Your task to perform on an android device: I want to shop for sports shoes by size, so apply the size filter for me and view the shoes in the size "8" for me on the eBay app.
Image 0: 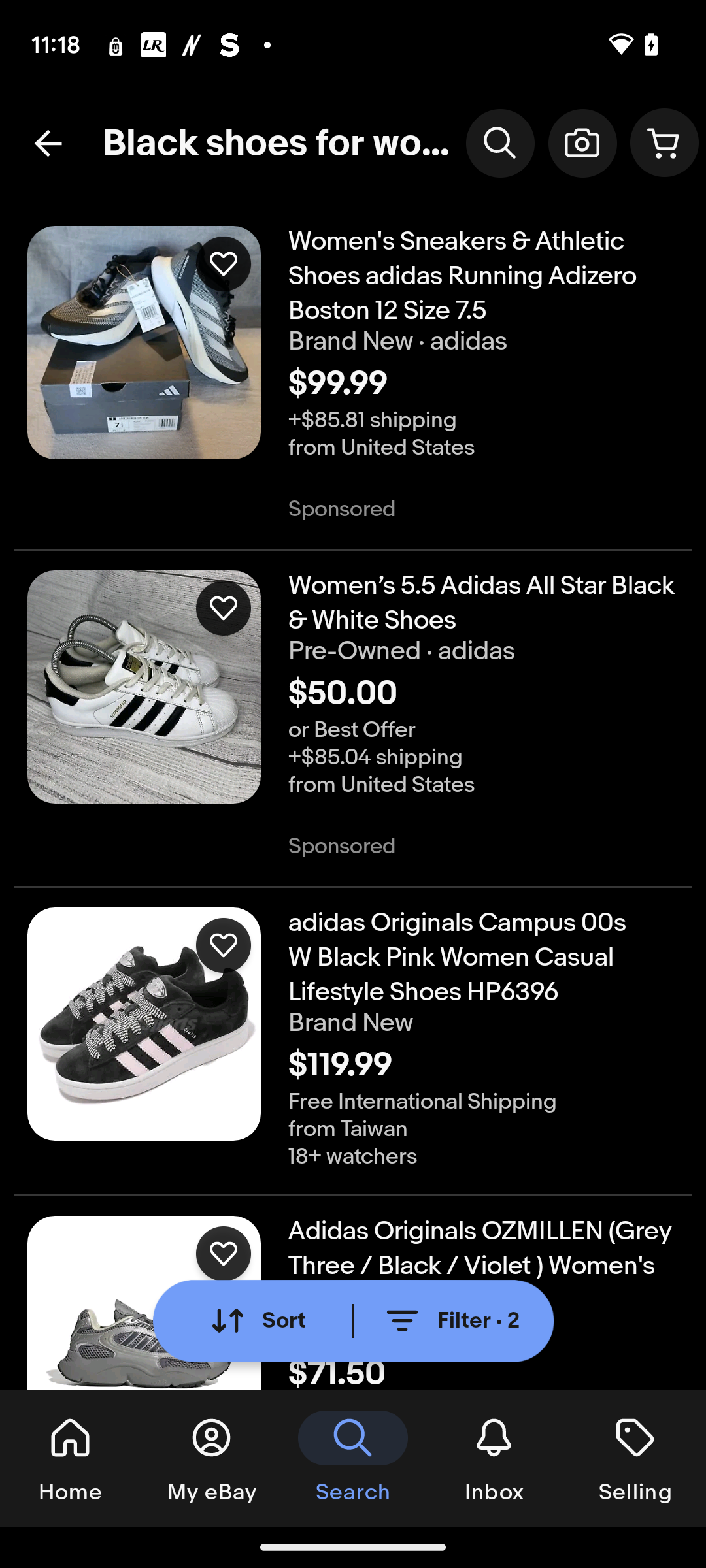
Click on the tab "Filter".
Step 0: click (450, 1321)
Image 1: 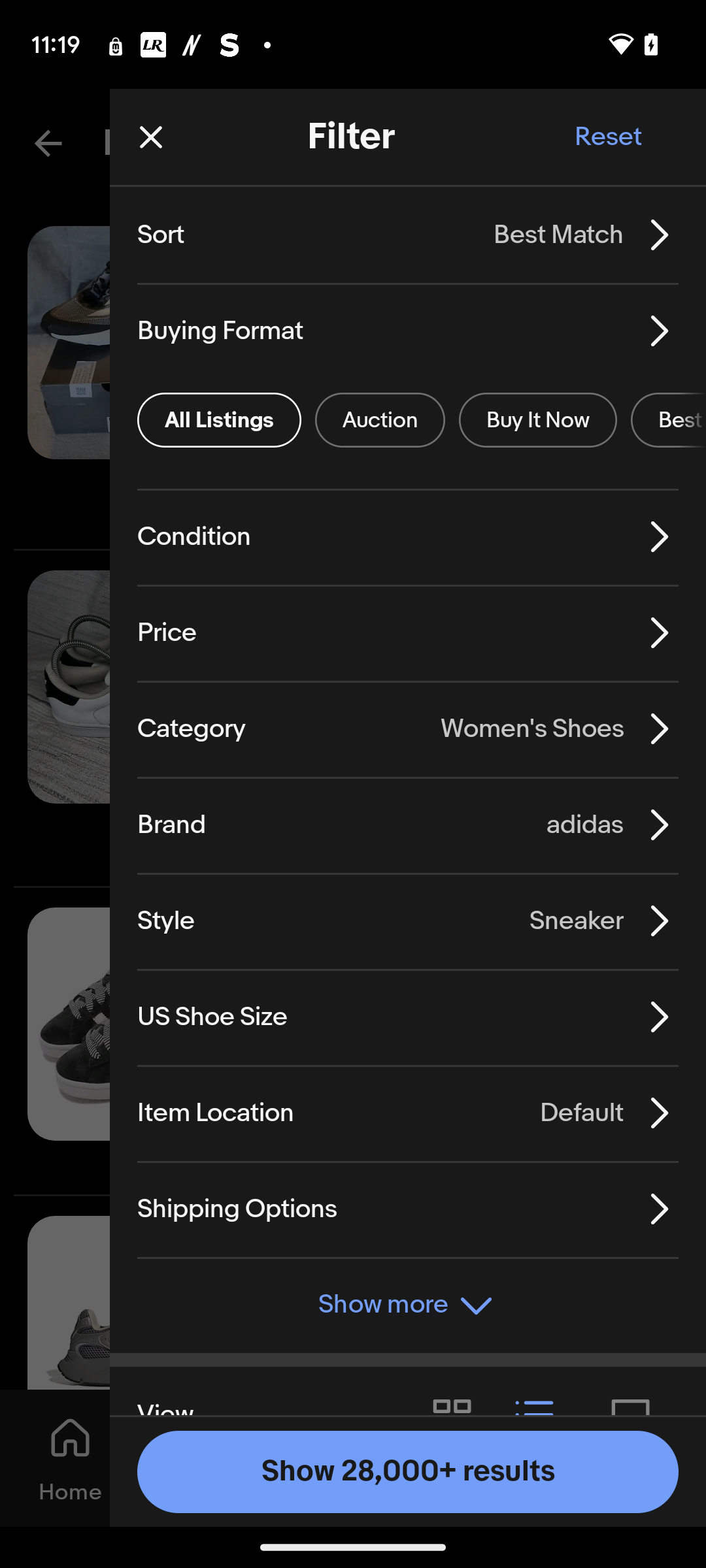
Click on the tab "Show more"
Step 1: click (450, 1321)
Image 2: 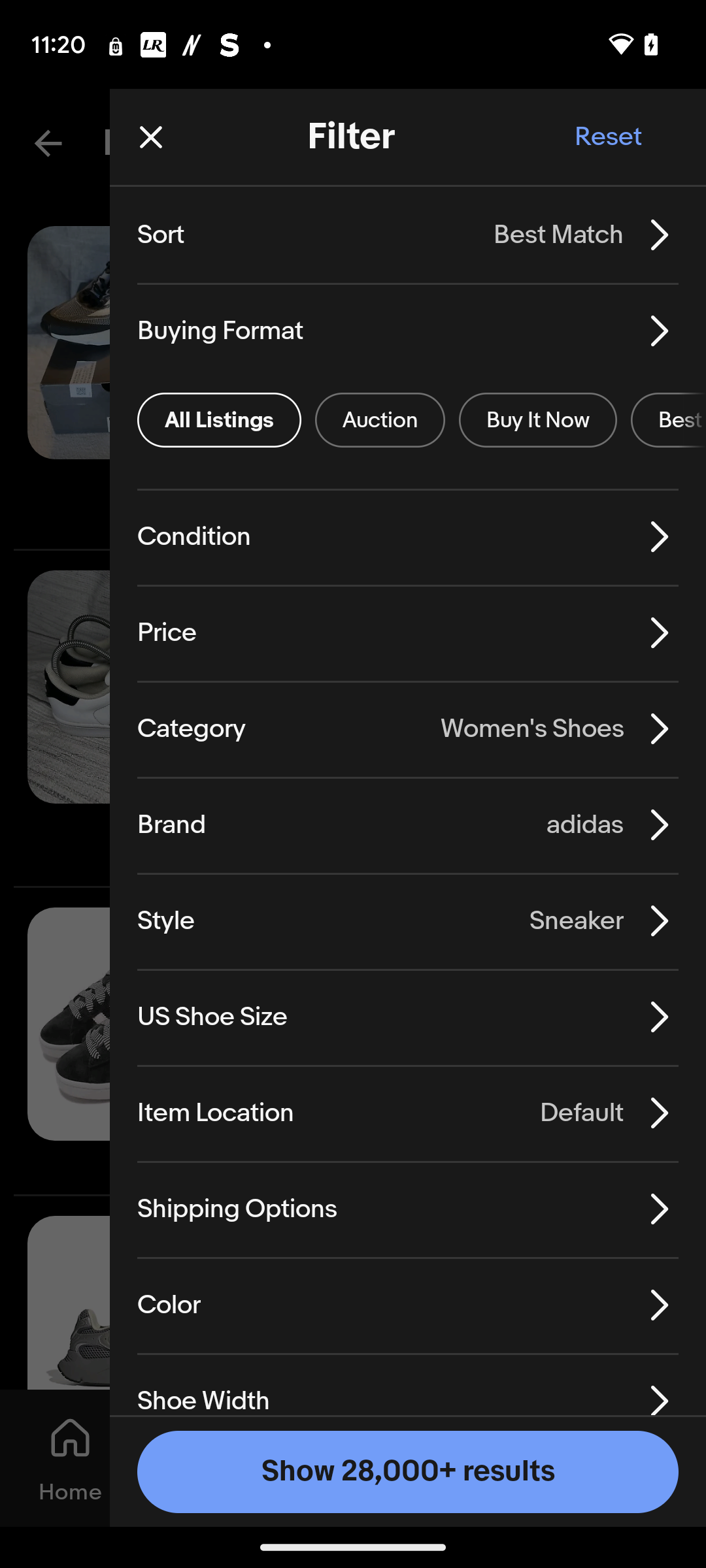
Scroll up the list.
Step 2: scroll down
Image 4: 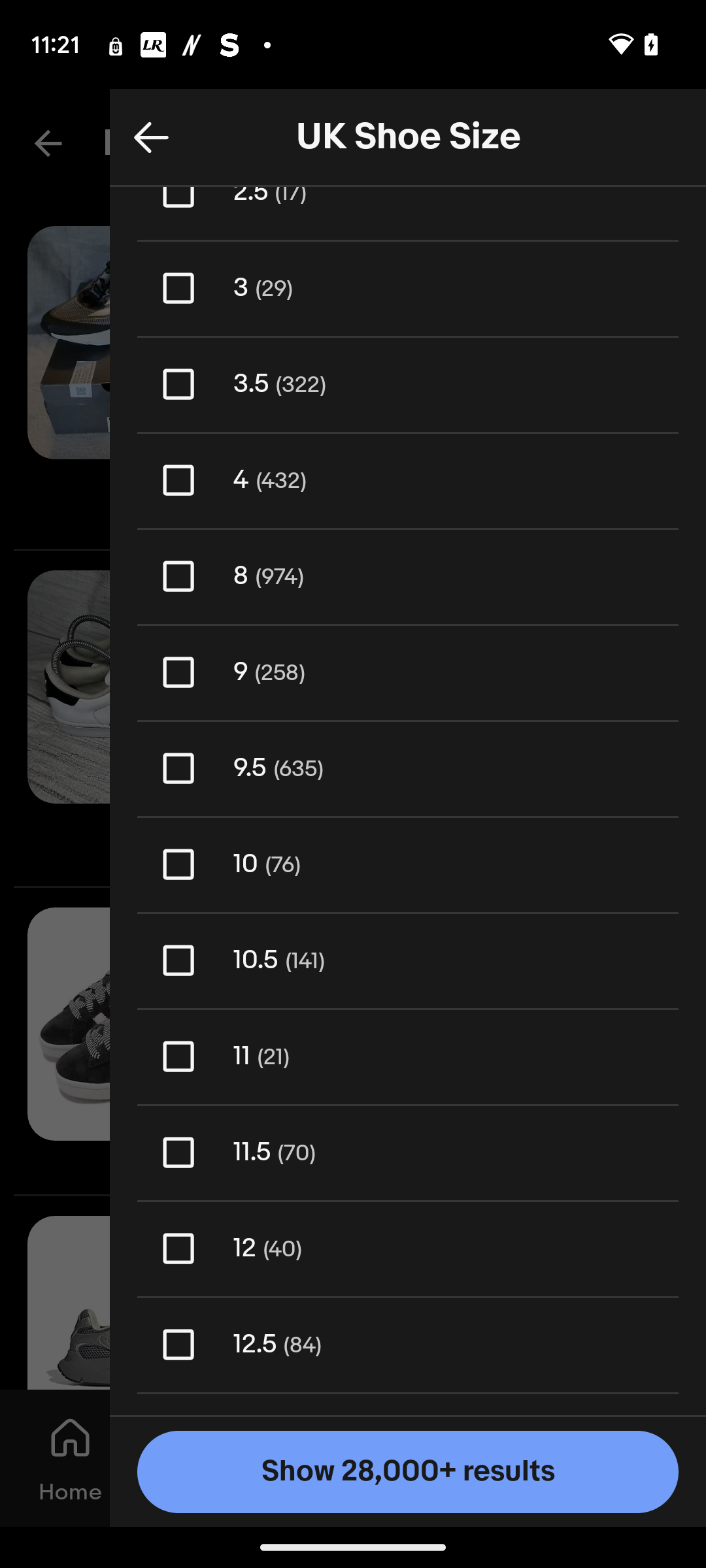
Click on the checkbox of the size"8".
Step 4: click (171, 570)